Your task to perform on an android device: I would like add first photo from google photos to the presentation third slide through office presentation app
Image 0: 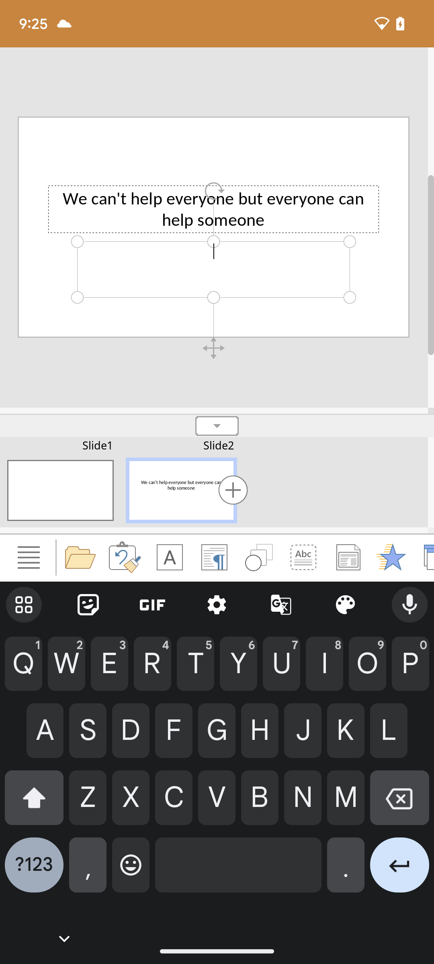
click on the plus icon at the bottom of the screen to add new slide 
Step 0: click (217, 315)
Image 1: 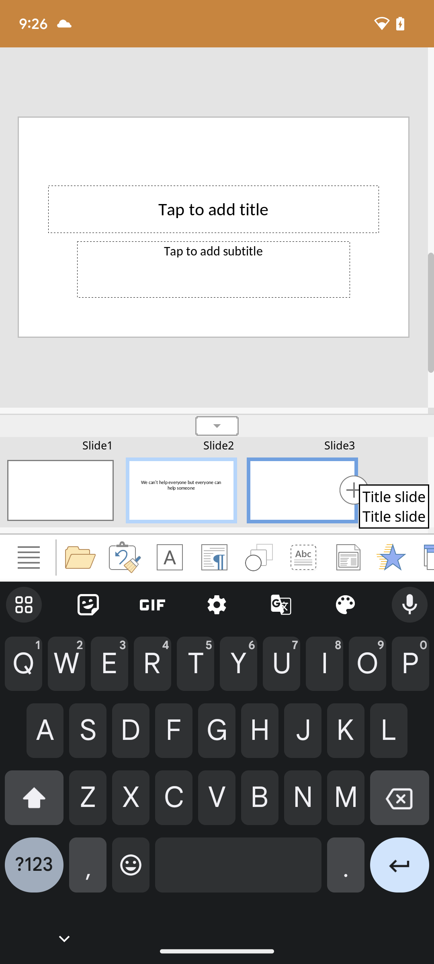
click o n the burger menu at the lower left corner of the screen to insert an image 
Step 1: click (217, 315)
Image 2: 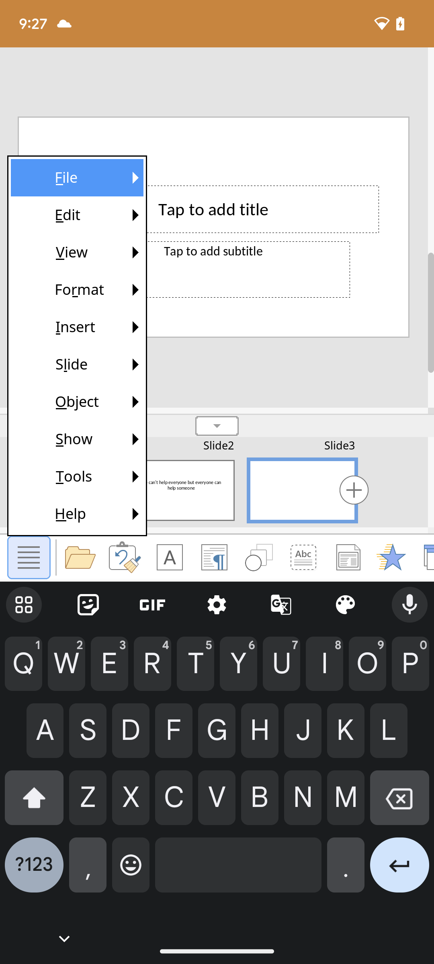
click on insert option ( top fifth option) on pop up window at the lower left side of the page 
Step 2: click (217, 315)
Image 3: 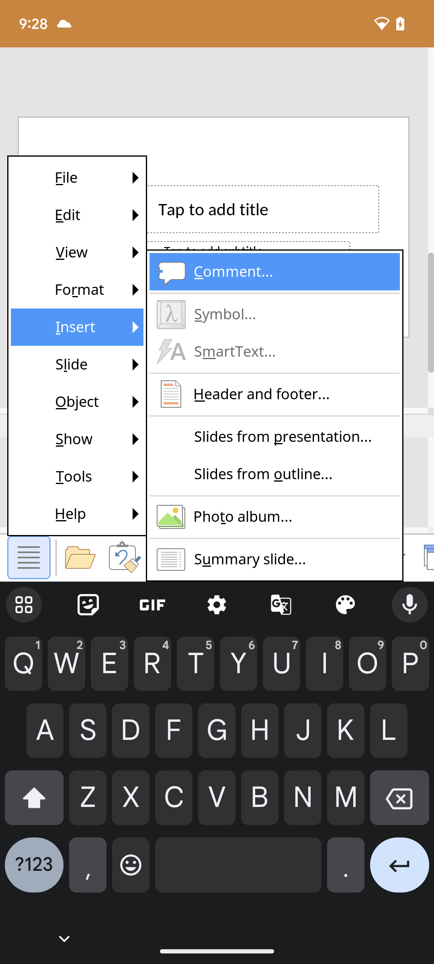
click on photo album option ( last second) on pop up window at the center of the screen
Step 3: click (217, 315)
Image 4: 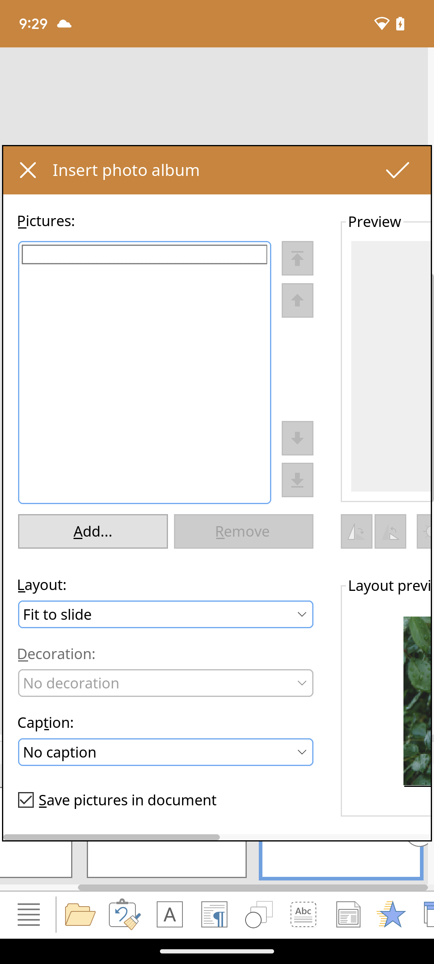
click on ADD button at center of the screen to insert an image 
Step 4: click (217, 493)
Image 6: 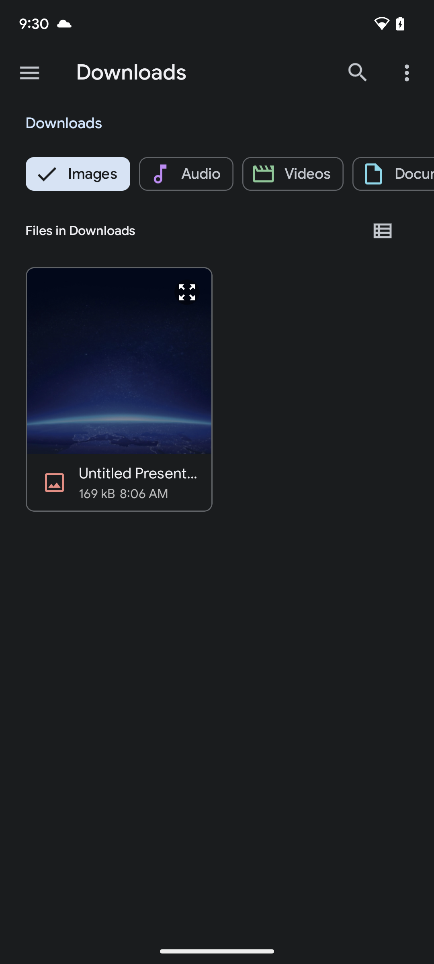
choose first image at the screen to insert it in presentation slide 
Step 6: click (51, 404)
Image 7: 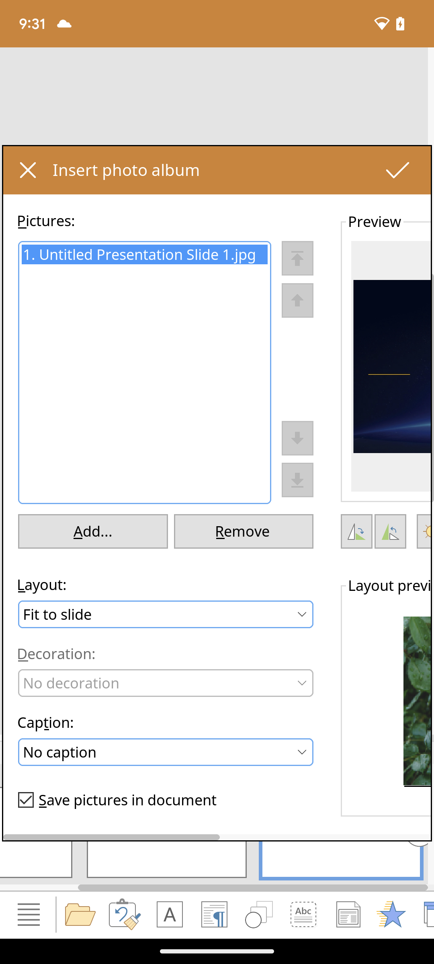
click on right tick arrow at upper right corner of the screen 
Step 7: click (217, 493)